Your task to perform on an android device: Share the trip over Gmail to id-dbwscratch.test.id4@gmail.com.
Image 0: 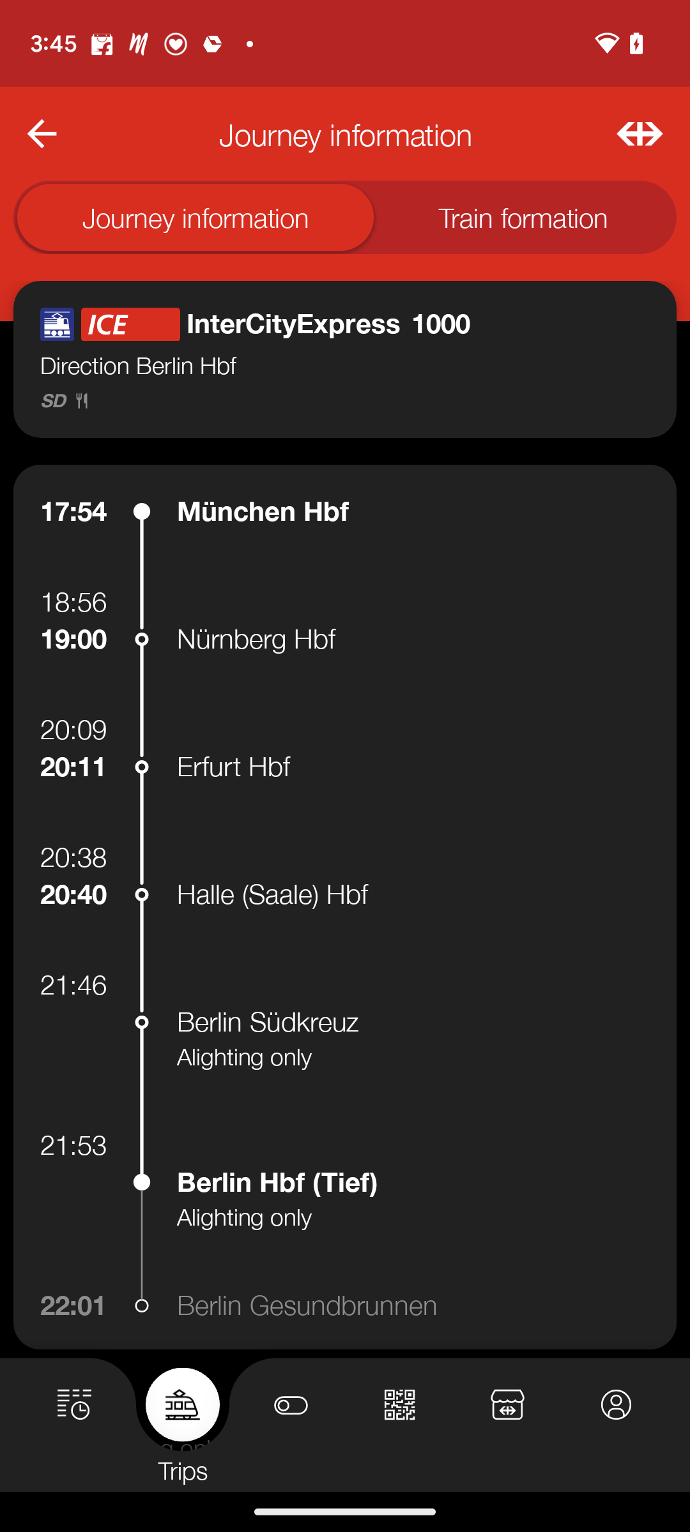
Go back to the previous screen
Step 0: press back button
Image 1: 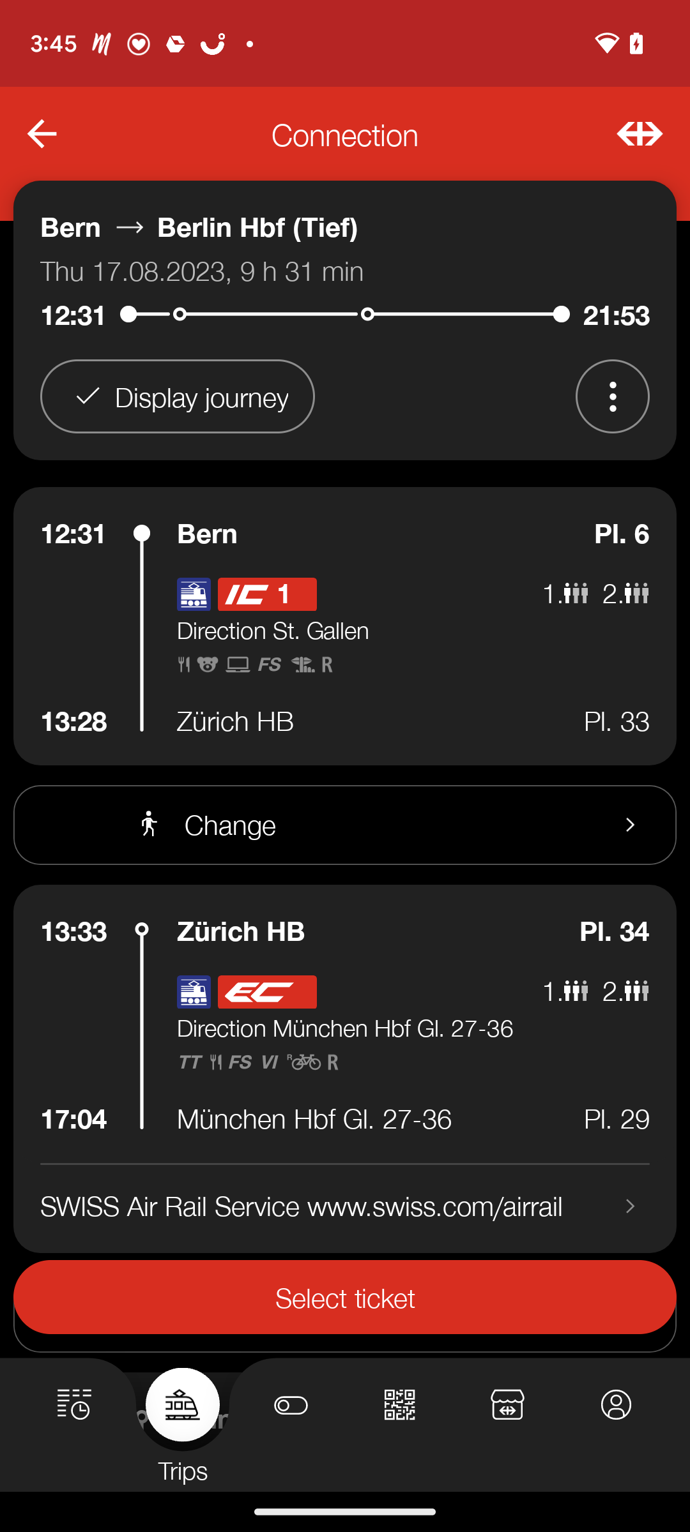
Click on the three dots on the top right side
Step 1: click (613, 396)
Image 2: 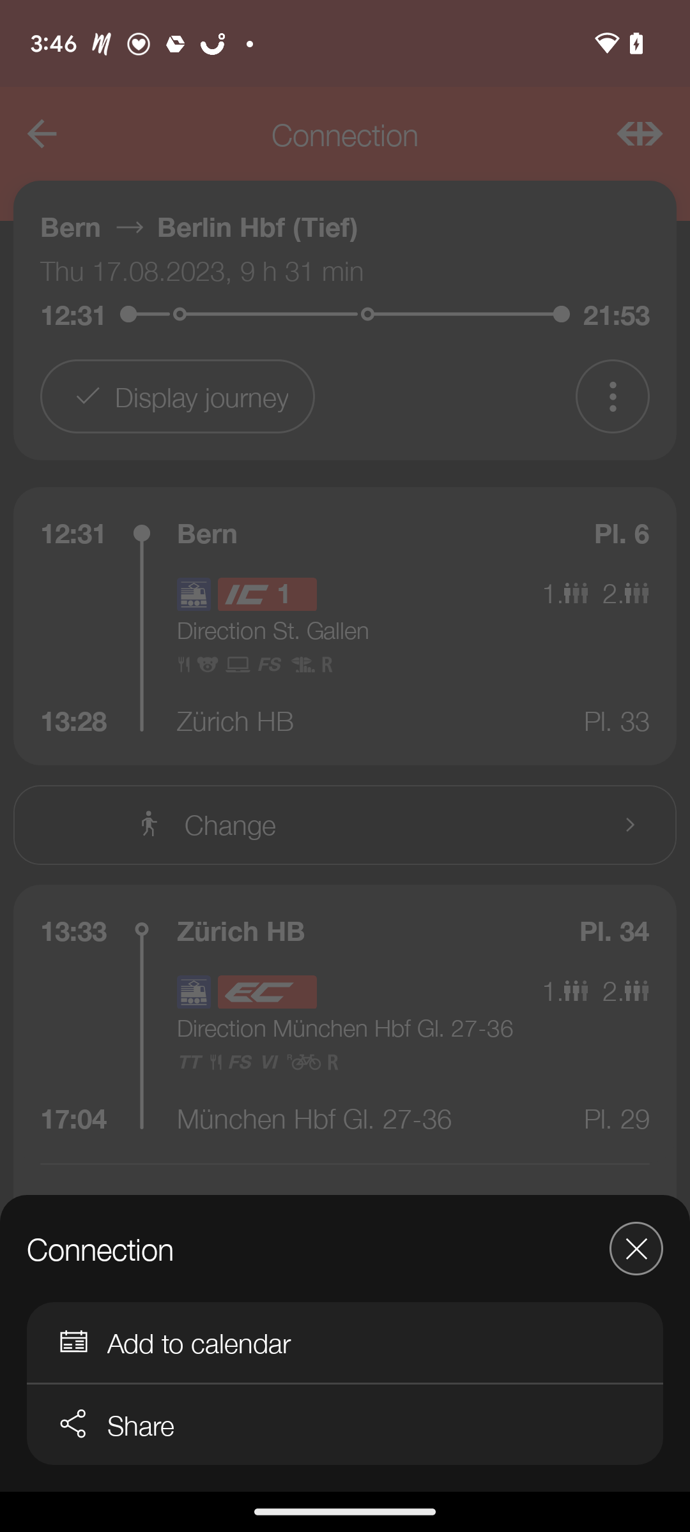
Select the option share
Step 2: click (345, 1425)
Image 3: 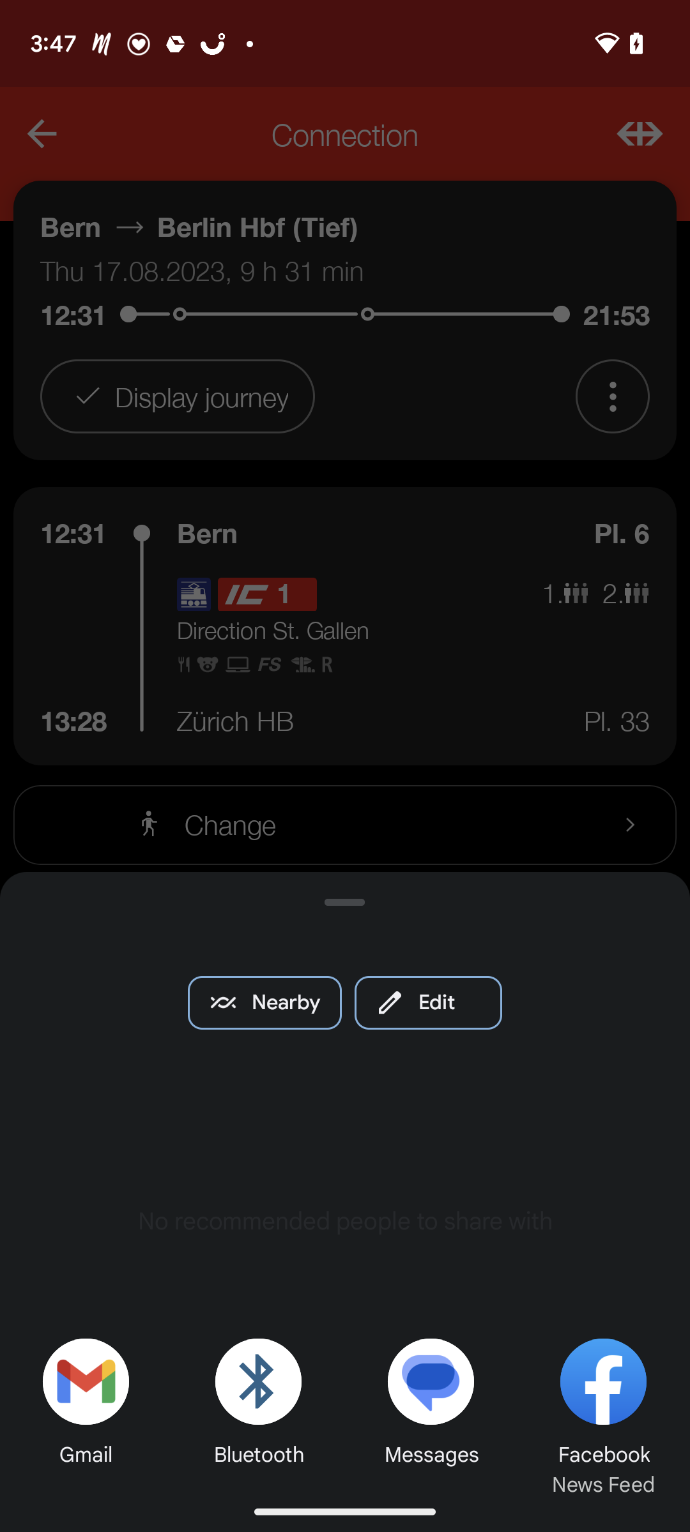
select the gmail icon
Step 3: click (74, 1405)
Image 5: 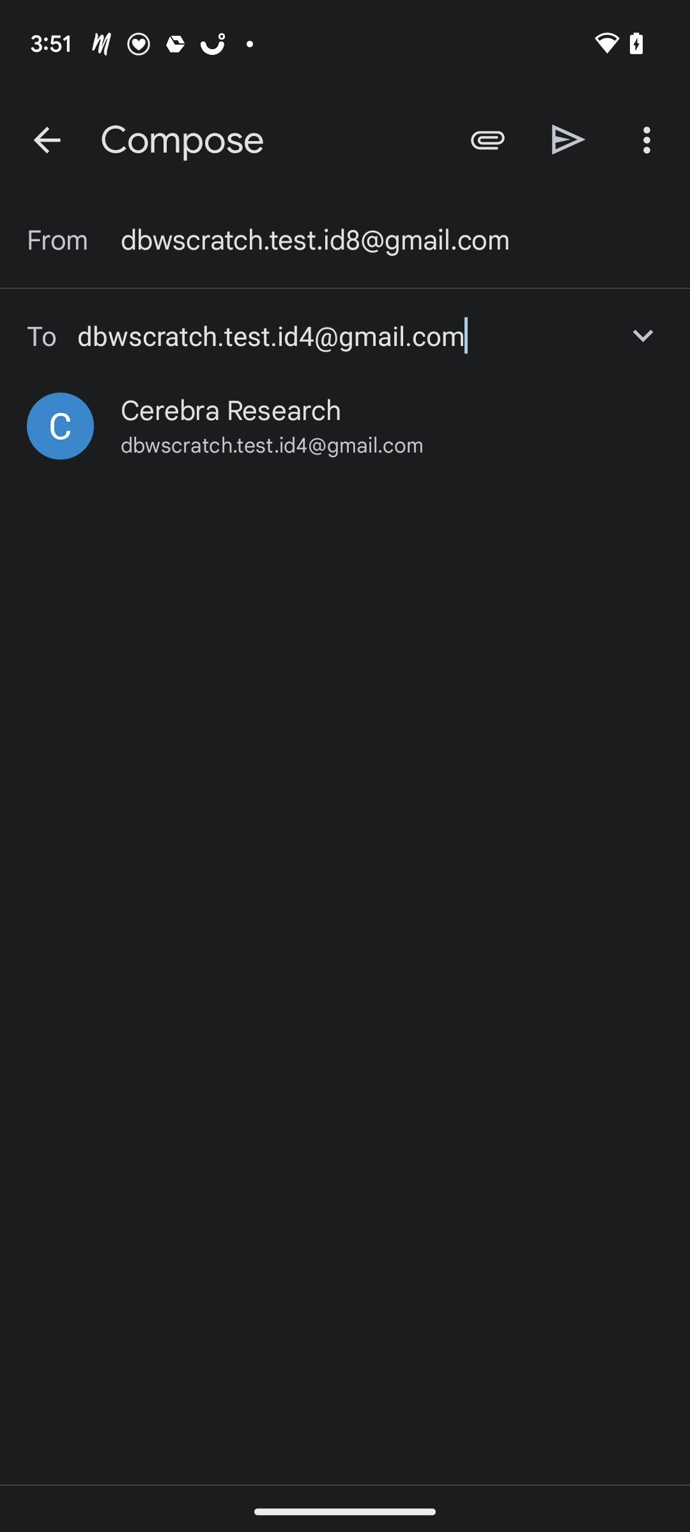
Select the id
Step 5: click (231, 410)
Image 6: 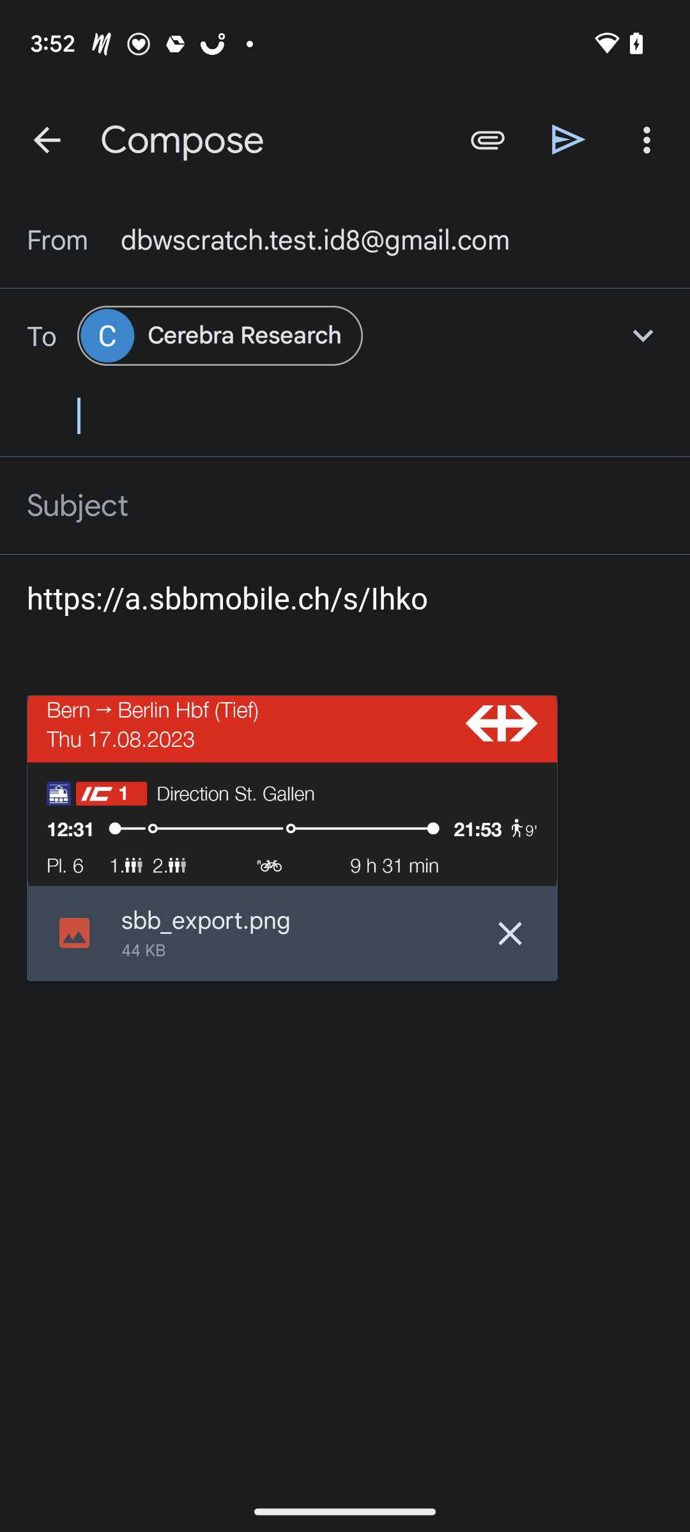
click on the share icon on the top right side
Step 6: click (569, 139)